Your task to perform on an android device: I want to delete the cycling alarm from the clock app.
Image 0: 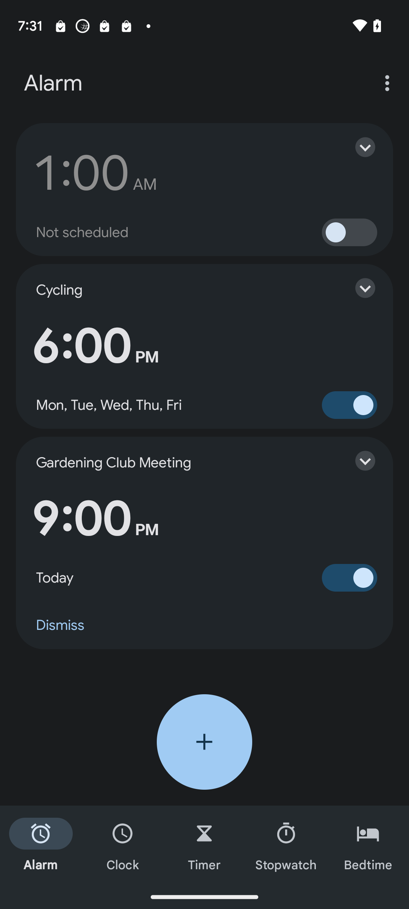
Click on the cycling alarm
Step 0: click (357, 287)
Image 1: 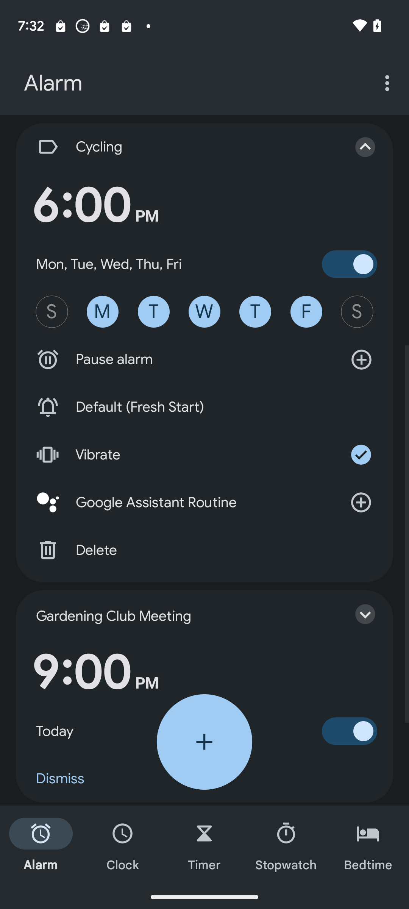
Click on the delete option
Step 1: click (82, 550)